Your task to perform on an android device: In the GetBy app, search for bus or tram schedules from London to Salisbury with a departure date of November 15, 2023 and a return date of November 20, 2023.
Image 0: 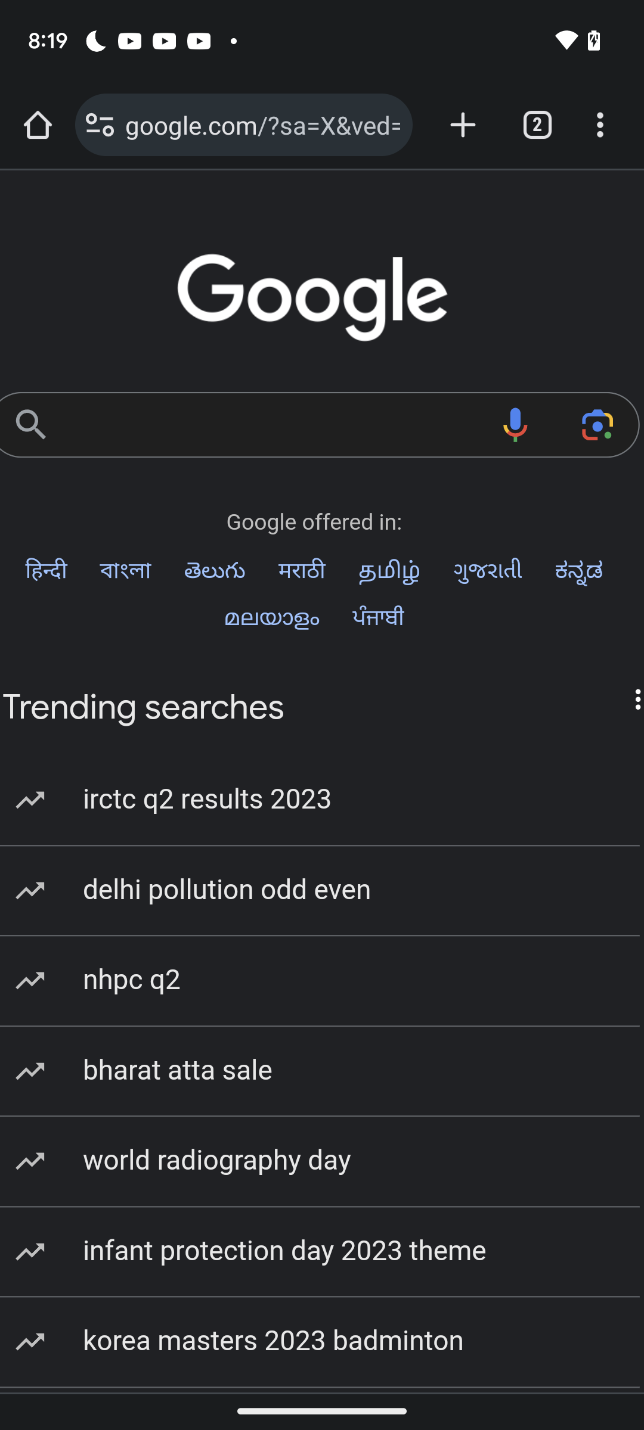
Open Getby app
Step 0: open app "GetBy"
Image 1: 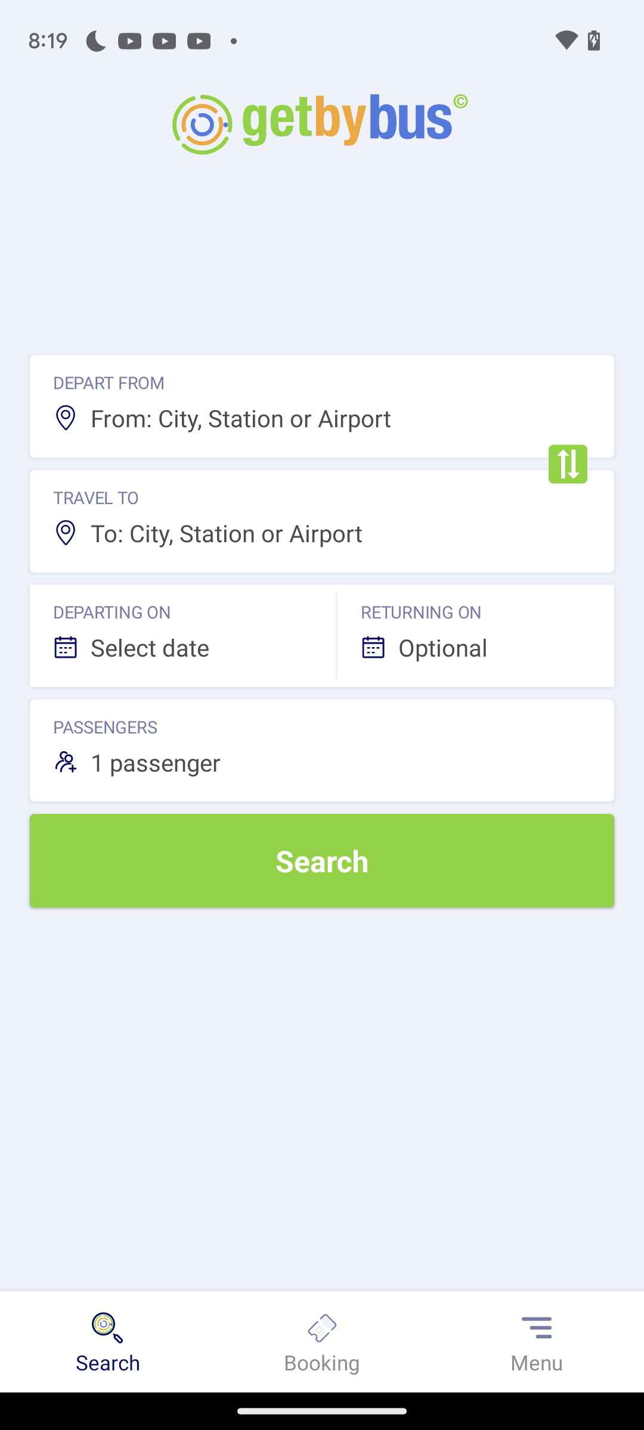
Click on the to textbox
Step 1: click (240, 418)
Image 2: 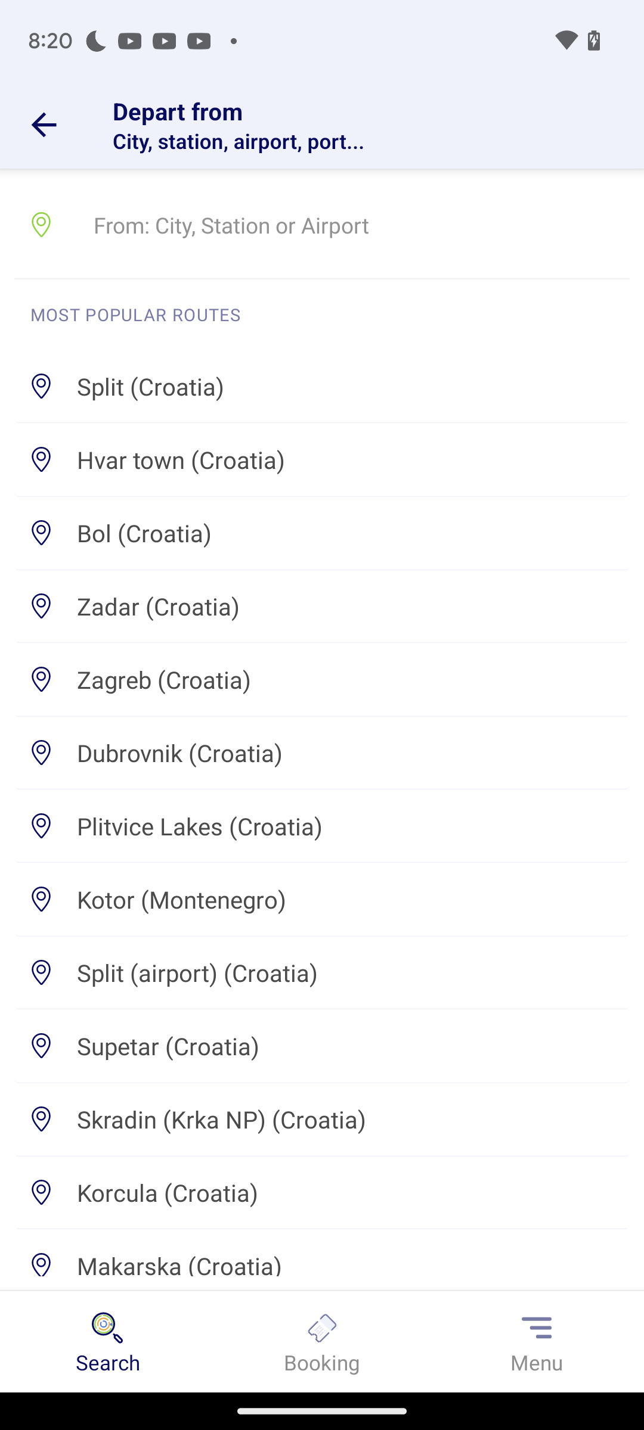
Enter London in the textbox
Step 2: type "London"
Image 3: 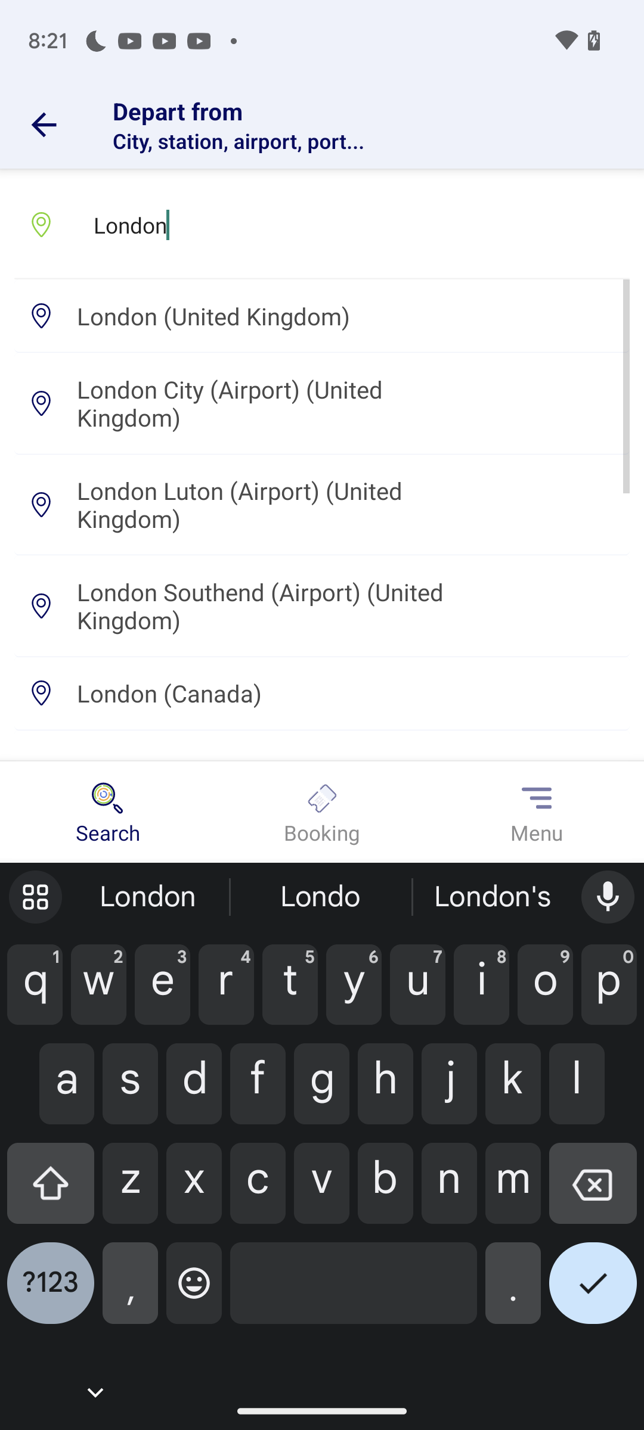
Click on the first recent search
Step 3: click (213, 315)
Image 4: 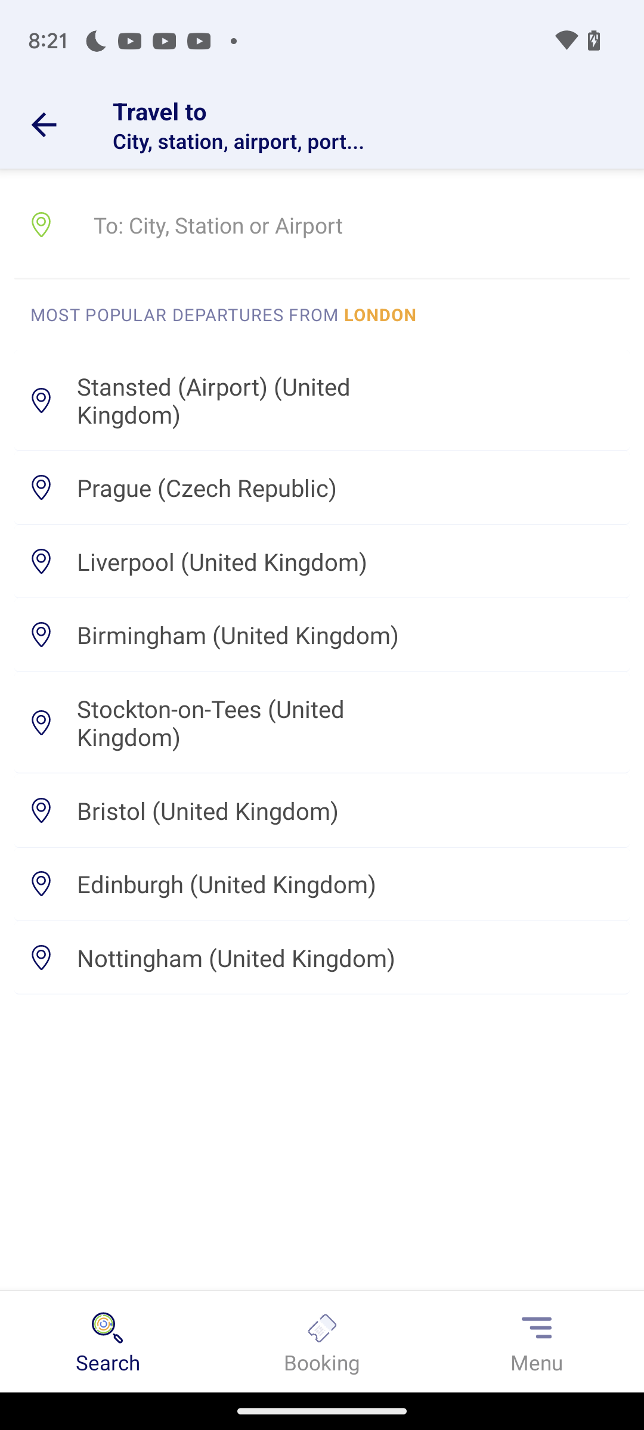
Enter Salisbury in the from textbox
Step 4: type "Salisbury"
Image 5: 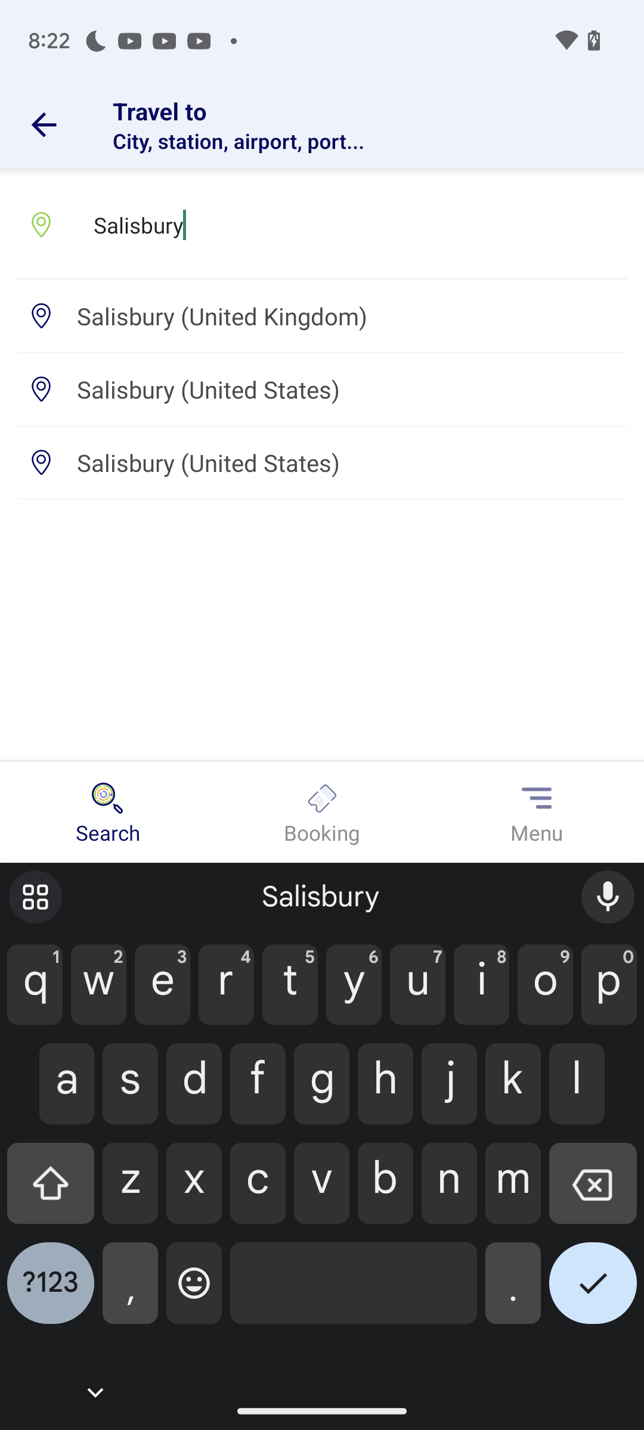
Click on the first recent search
Step 5: click (222, 315)
Image 6: 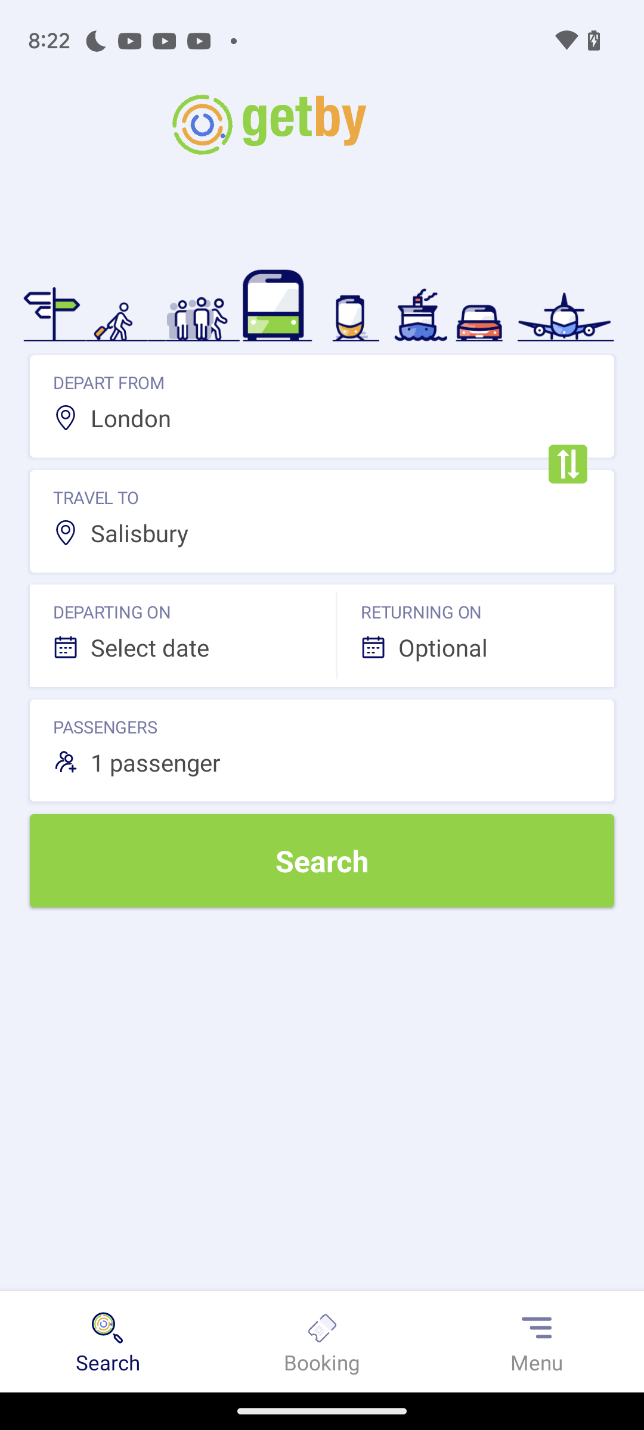
Click on the select date option
Step 6: click (150, 647)
Image 7: 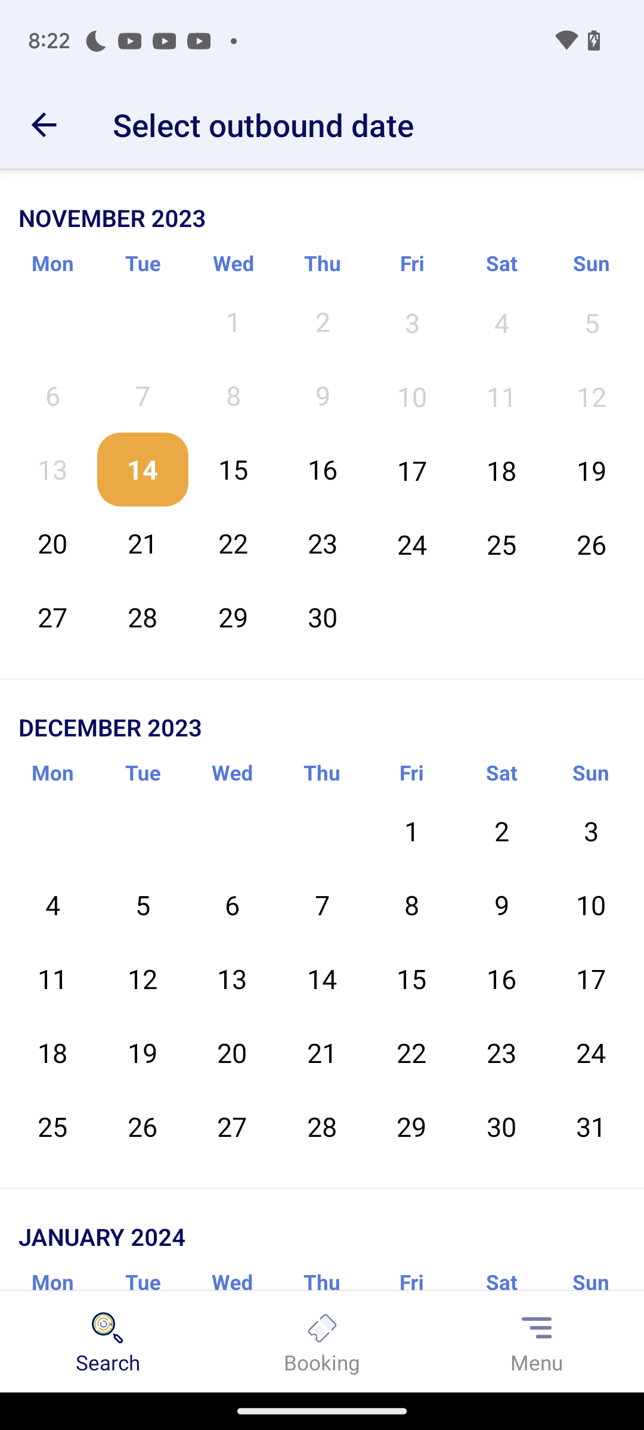
Click on November 15
Step 7: click (233, 469)
Image 8: 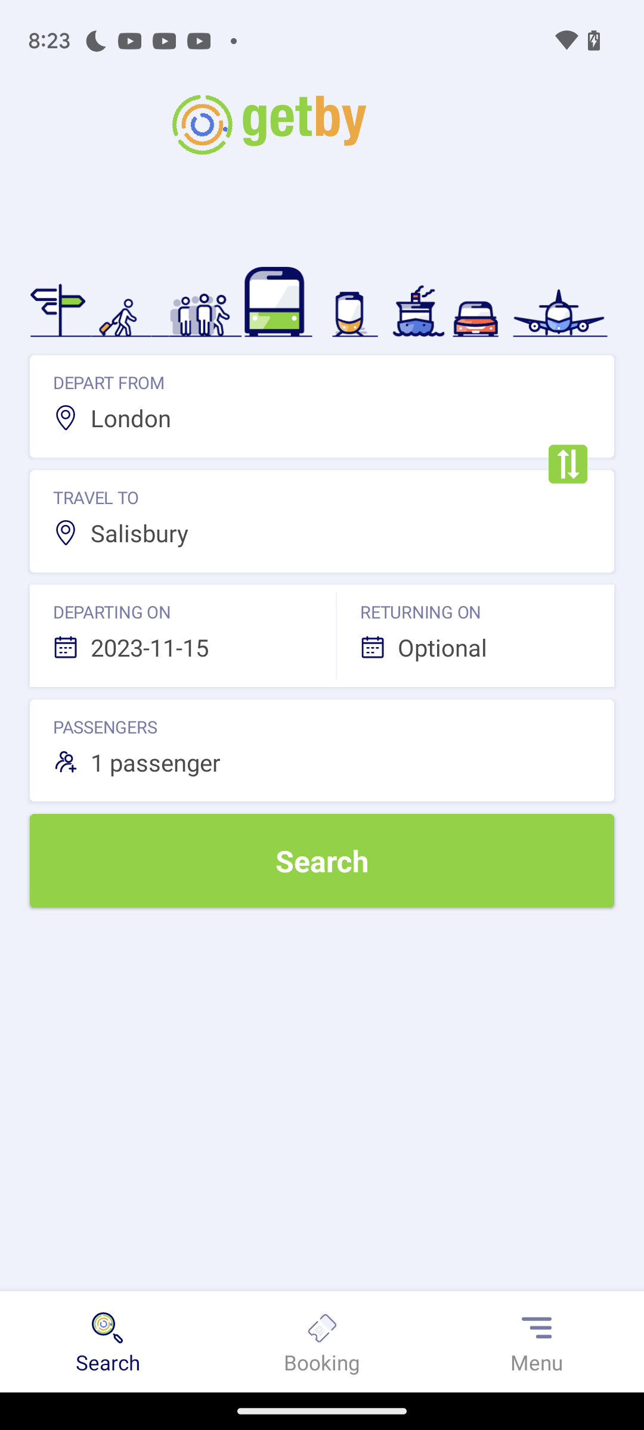
Click on returning date option
Step 8: click (442, 647)
Image 9: 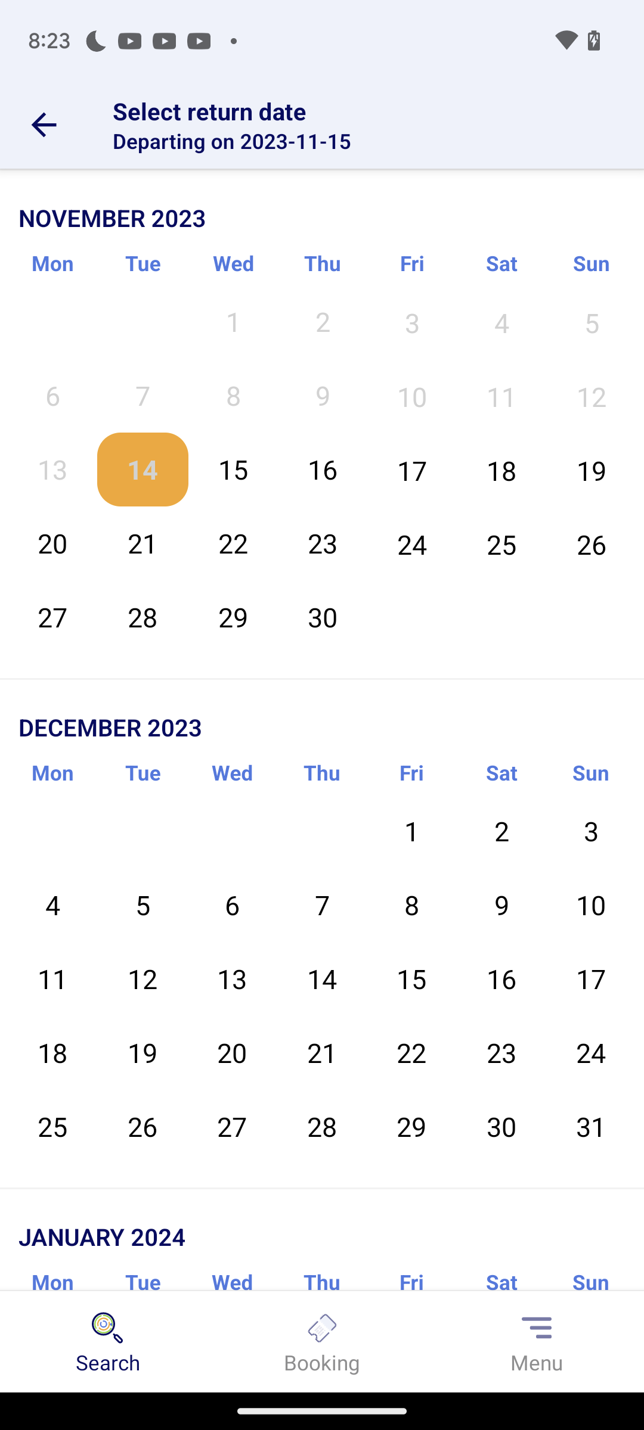
Click on November 20
Step 9: click (52, 543)
Image 10: 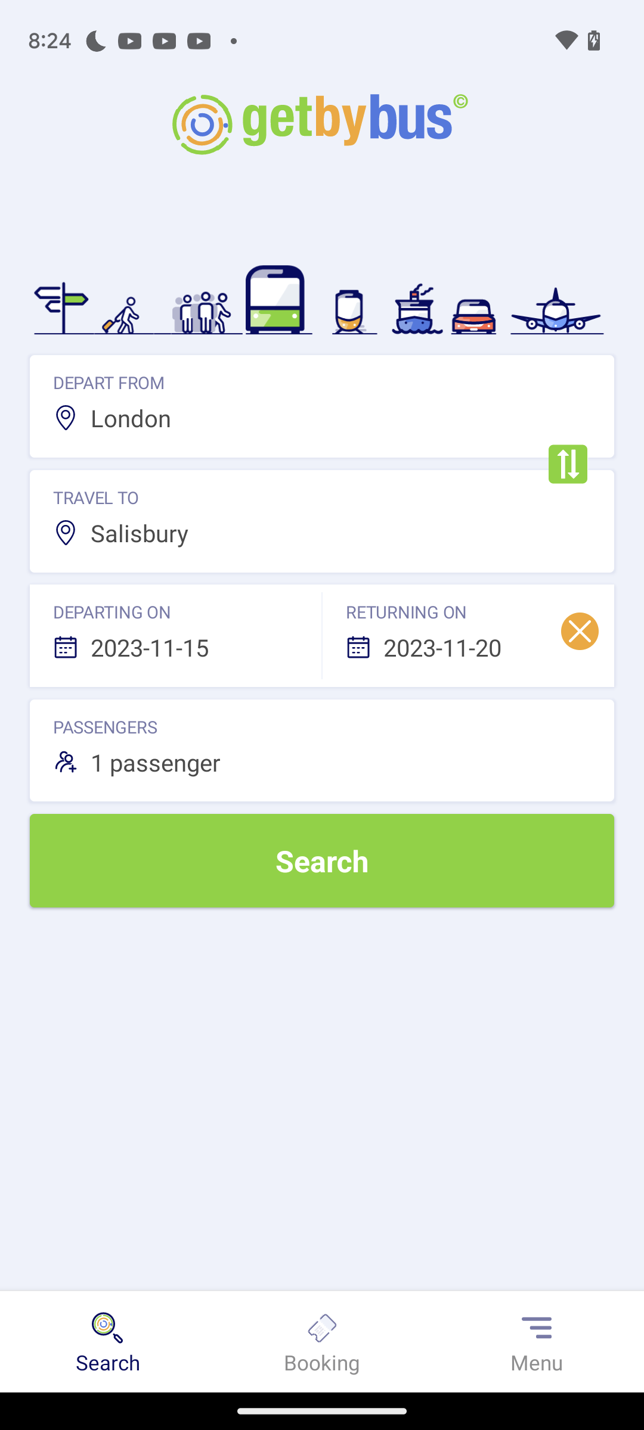
Click on search button
Step 10: click (322, 860)
Image 11: 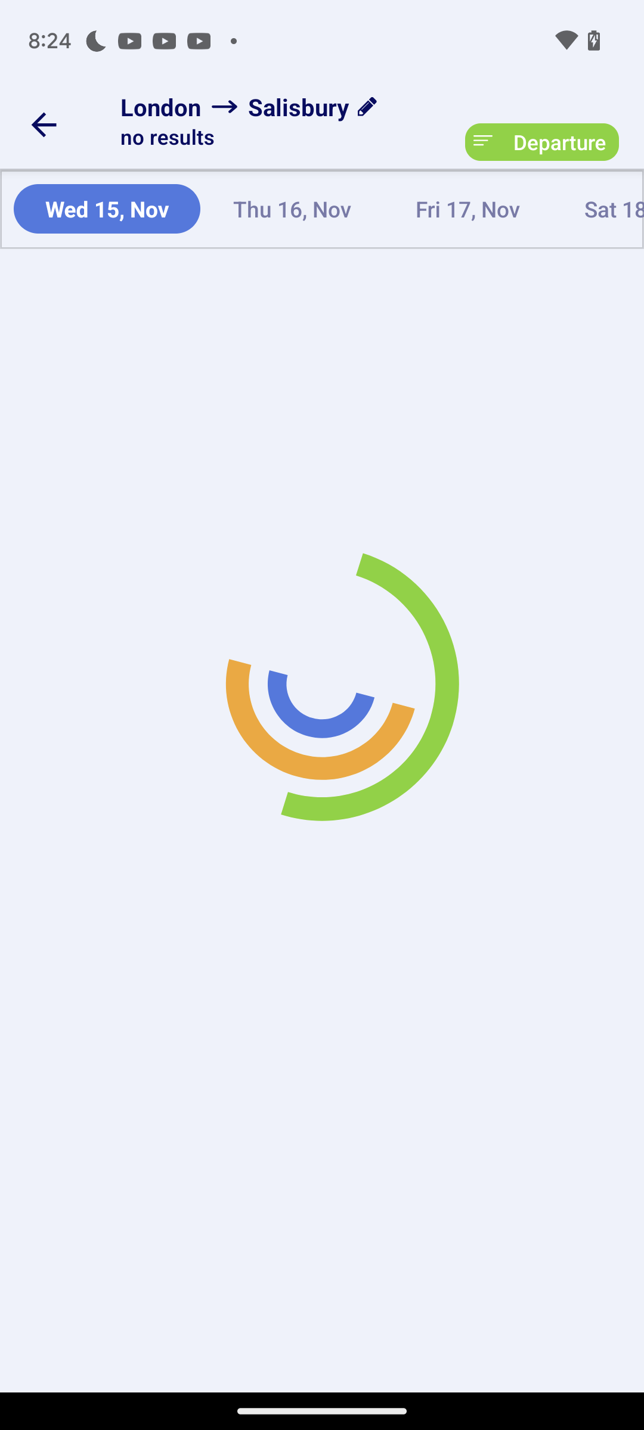
Click on search button
Step 11: wait